Your task to perform on an android device: I want to delete the first image of the camera folder from the Gallery app.
Image 0: 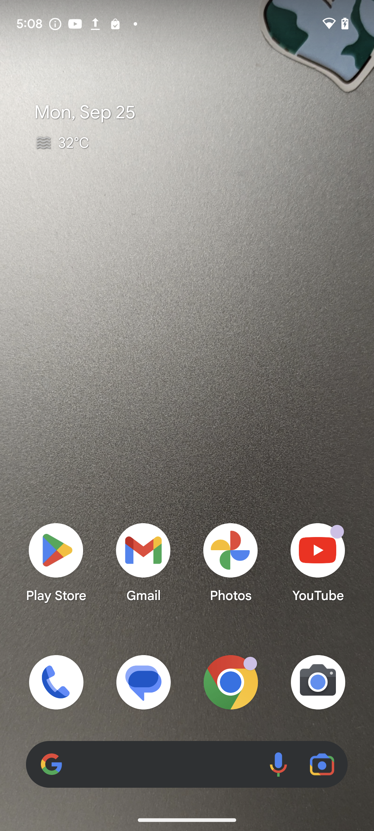
open the gallery app
Step 0: open app "Gallery"
Image 1: 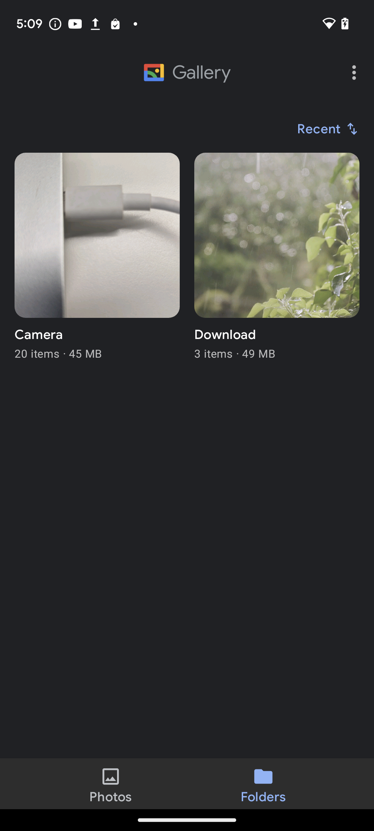
open camera folder
Step 1: click (97, 235)
Image 2: 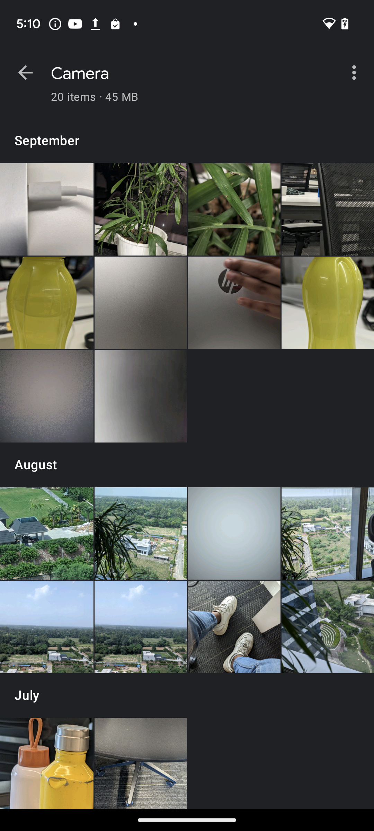
Click the first picture 
Step 2: click (47, 209)
Image 3: 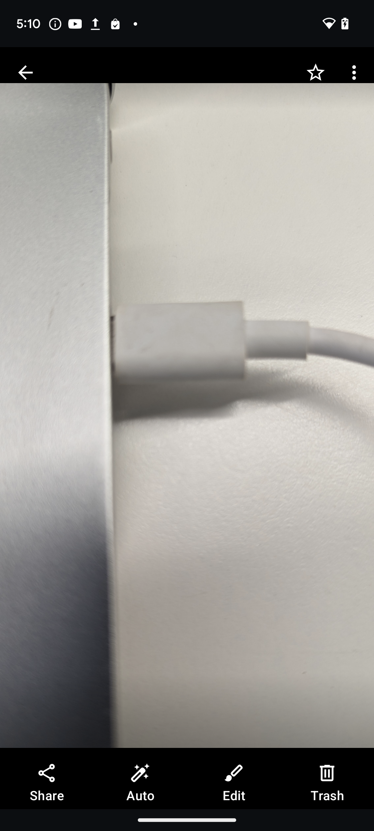
Click on the trash button on the right bottom of the screen.
Step 3: click (327, 784)
Image 4: 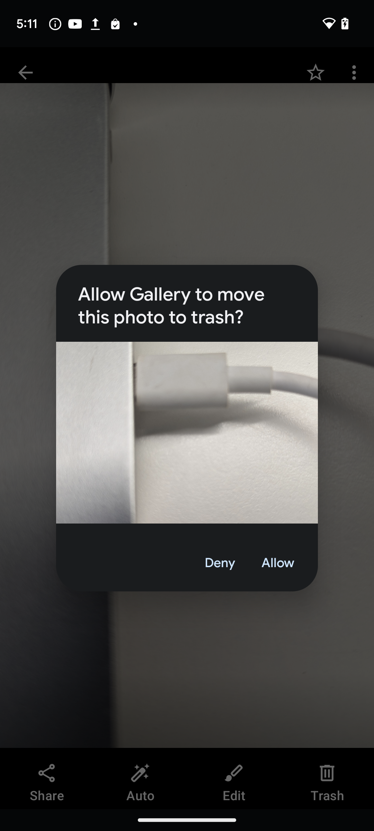
Click on allow button
Step 4: click (278, 563)